Your task to perform on an android device: Open the Adidas app, I want to browse for running shoes since I need a new pair because I run every day.
Image 0: 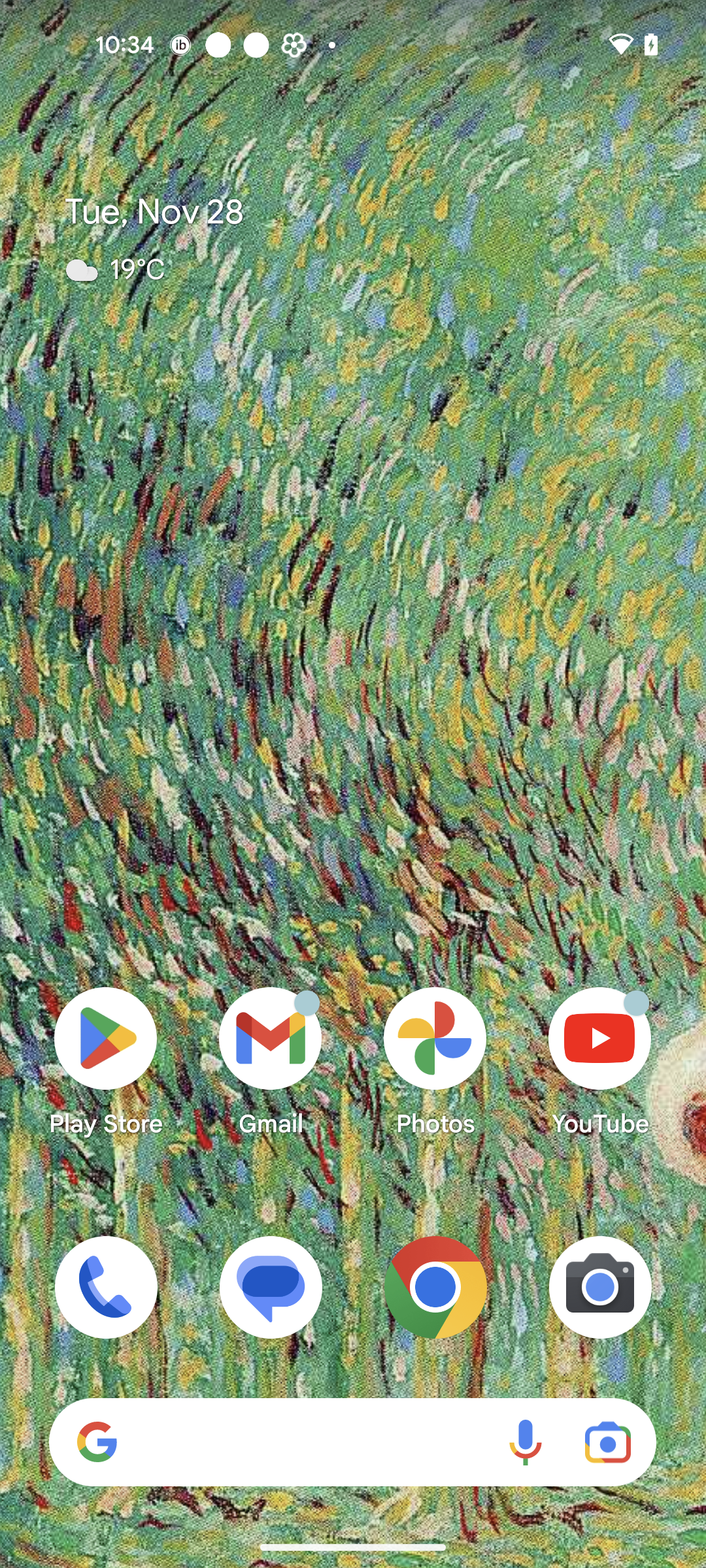
Open the Adidas app
Step 0: open app "adidas"
Image 1: 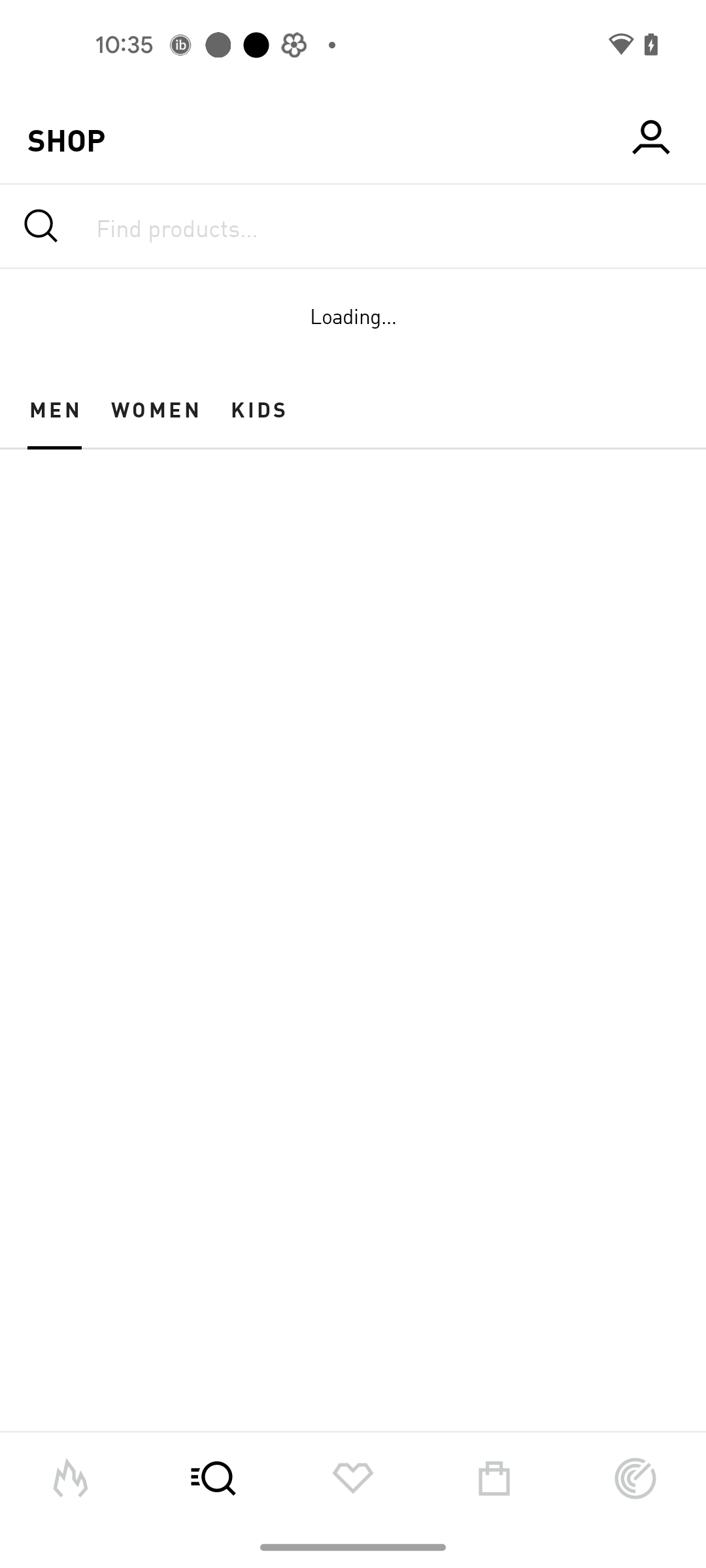
Open the Adidas app
Step 1: wait
Image 2: 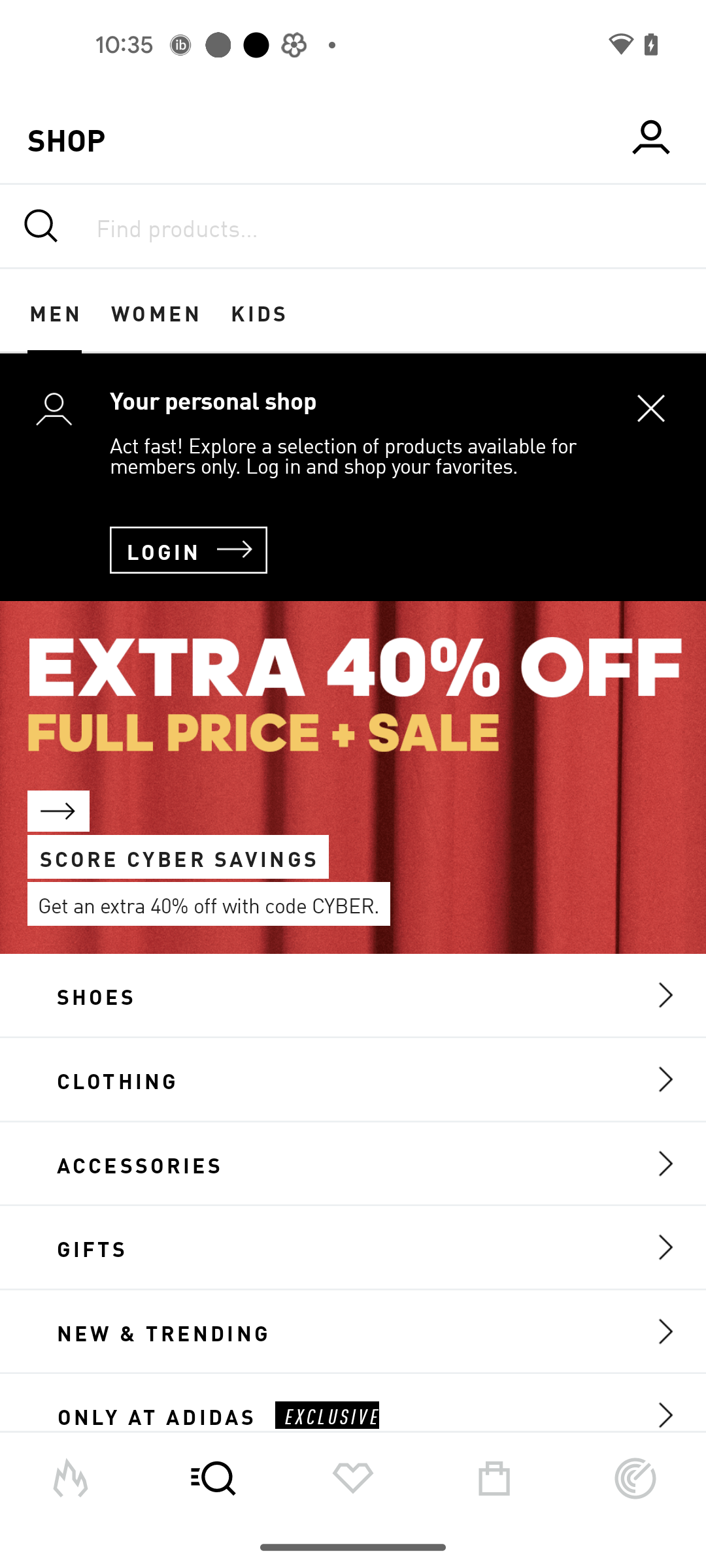
Click on the Shoes category
Step 2: click (95, 994)
Image 3: 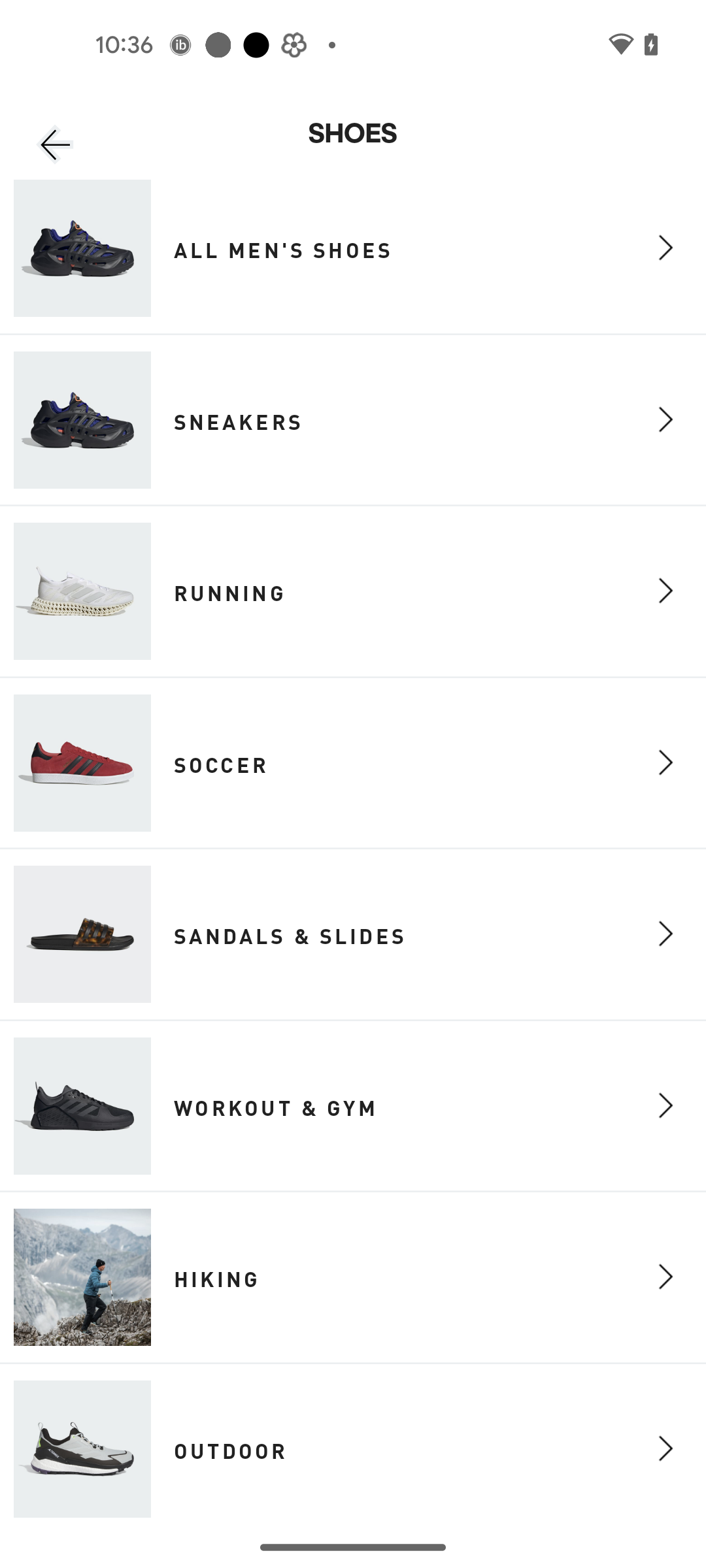
Click on the Running option
Step 3: click (228, 591)